Your task to perform on an android device: In the wallet app, set a budget.
Image 0: 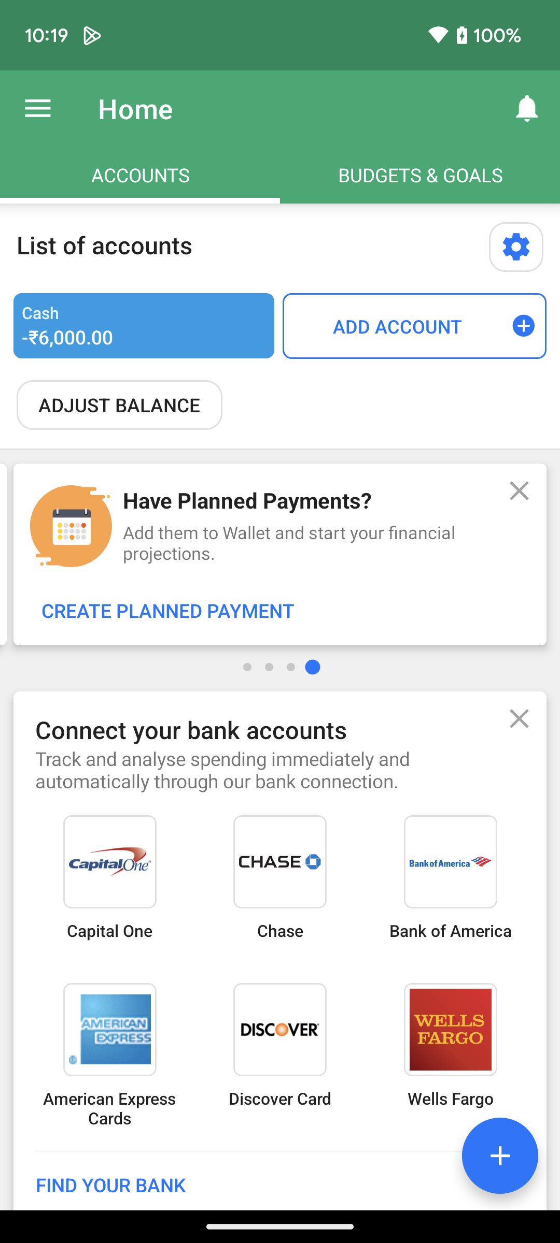
Click on the budget and goals option at the top of the screen.
Step 0: click (420, 175)
Image 1: 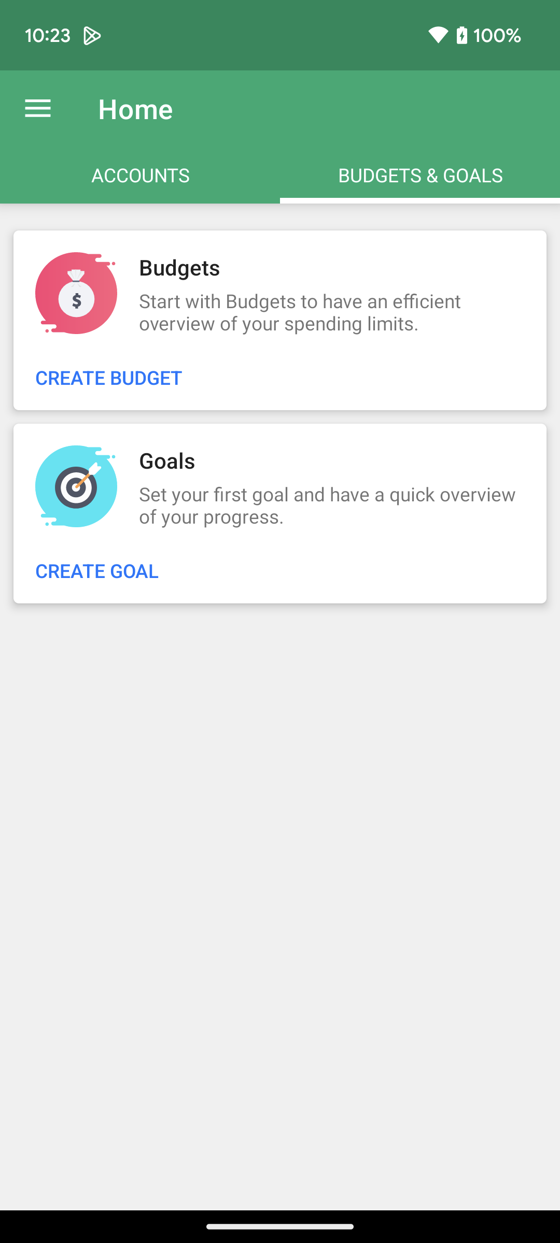
Click on the create budget option on the left side of the screen.
Step 1: click (115, 378)
Image 3: 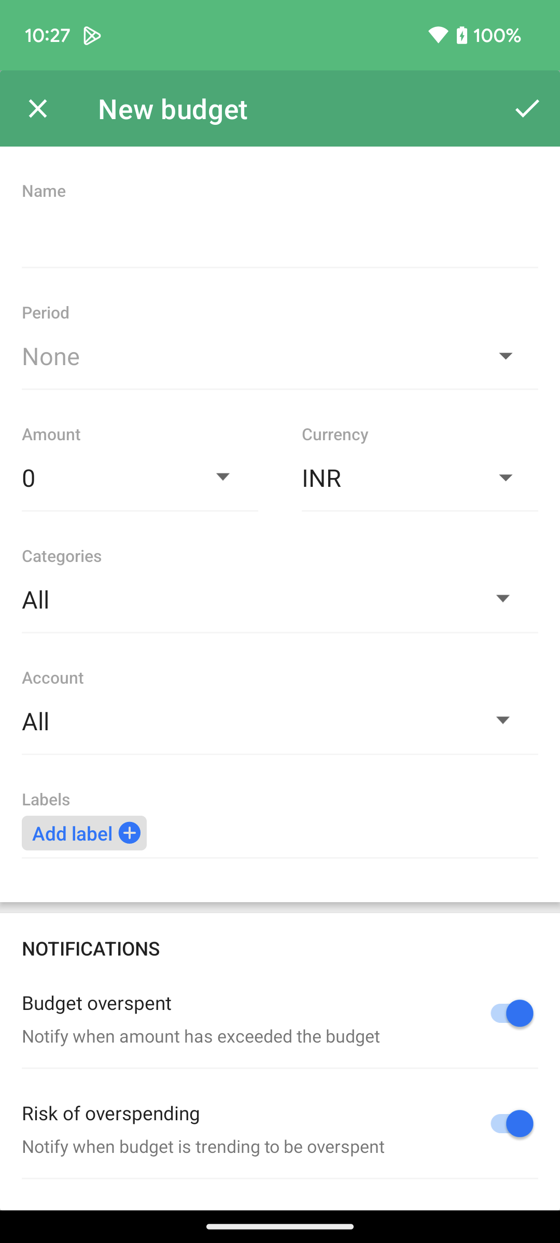
Click on the name option on top of the screen.
Step 3: click (50, 257)
Image 4: 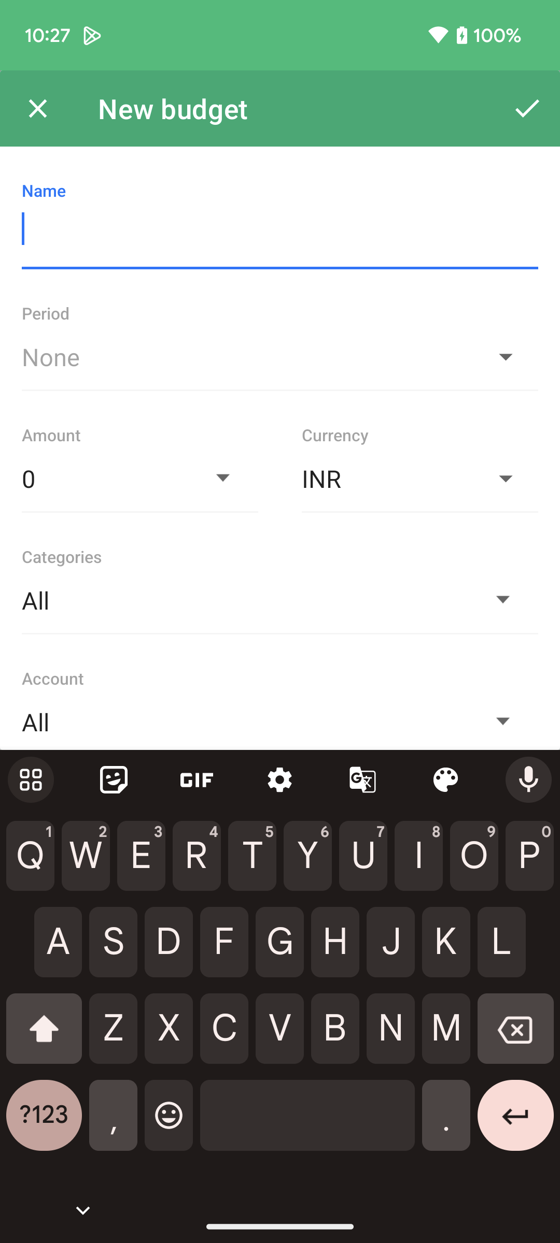
Type Food as the name of the budget.
Step 4: type "Food"
Image 5: 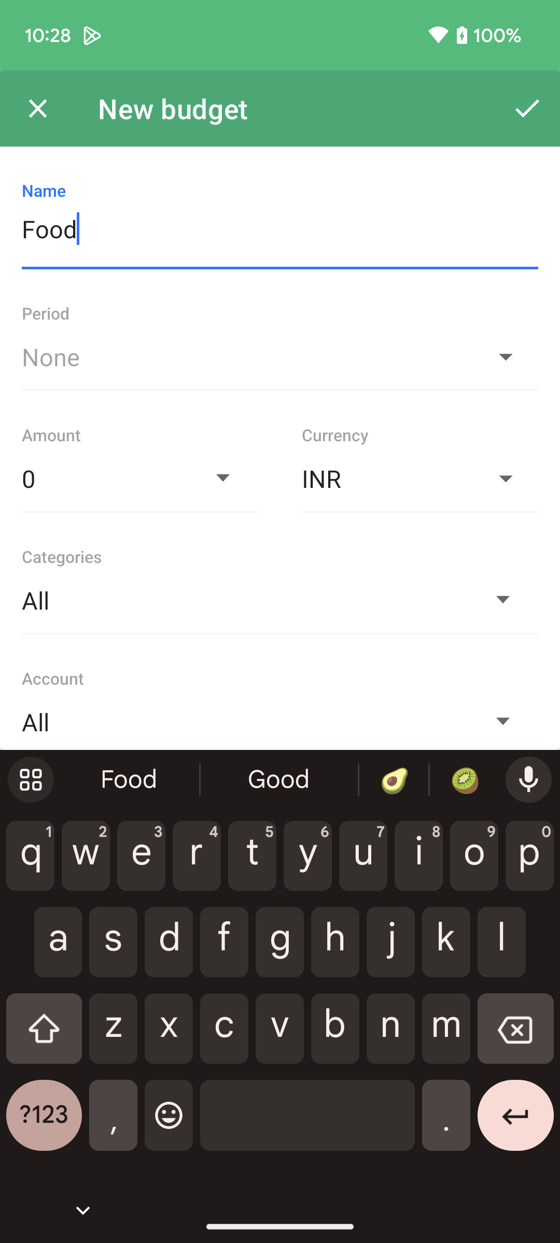
Click on the period option.
Step 5: click (247, 356)
Image 6: 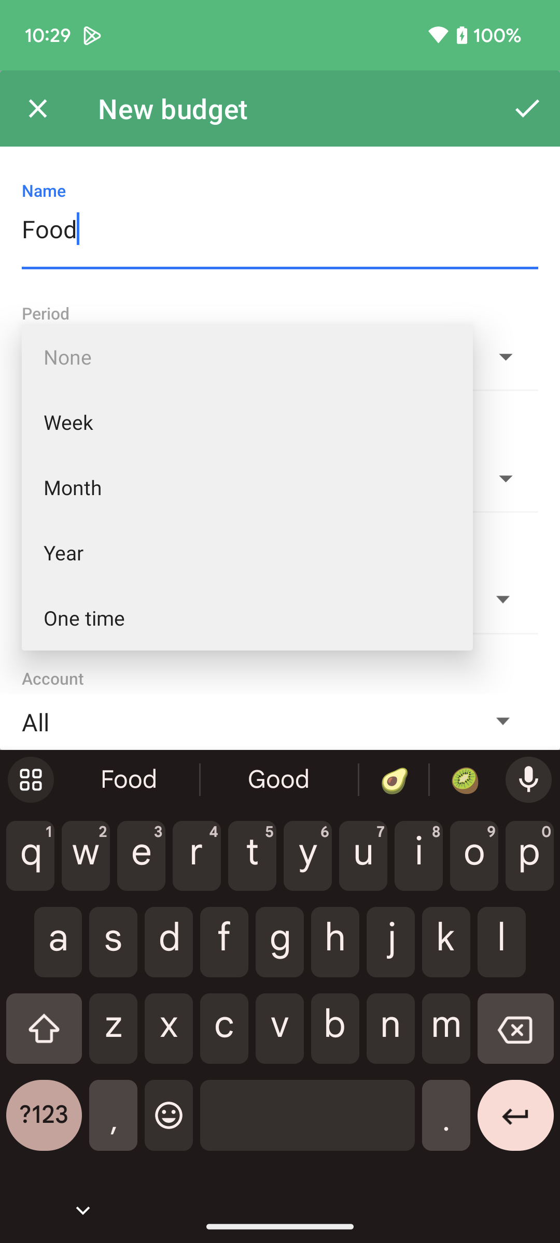
Select month on the pop up list.
Step 6: click (73, 487)
Image 8: 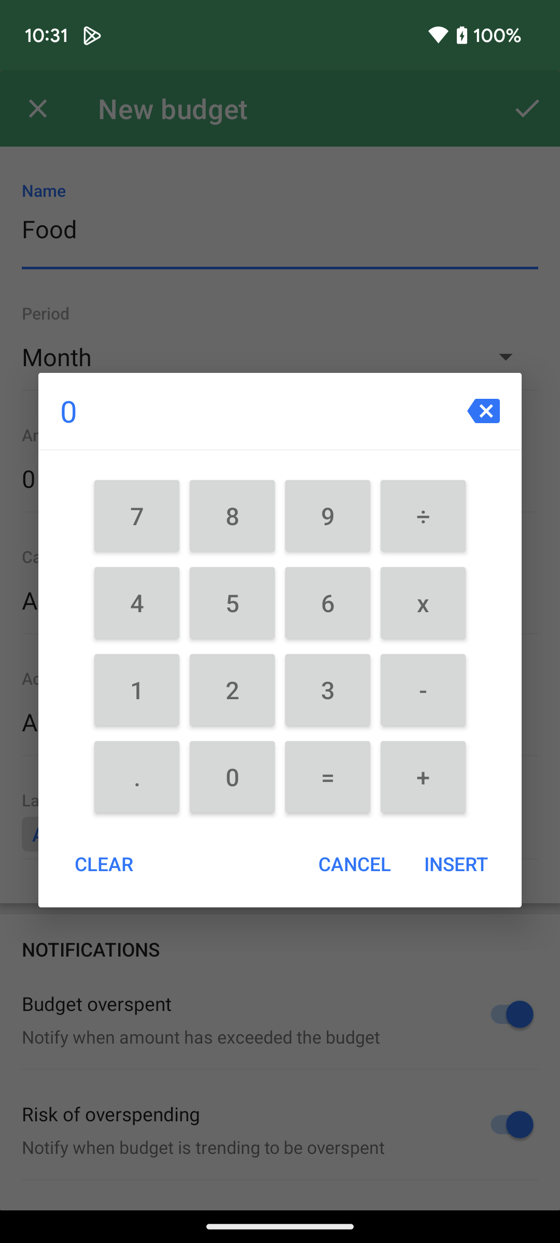
Enter 10000 Rupees as the amount.
Step 8: click (148, 694)
Image 9: 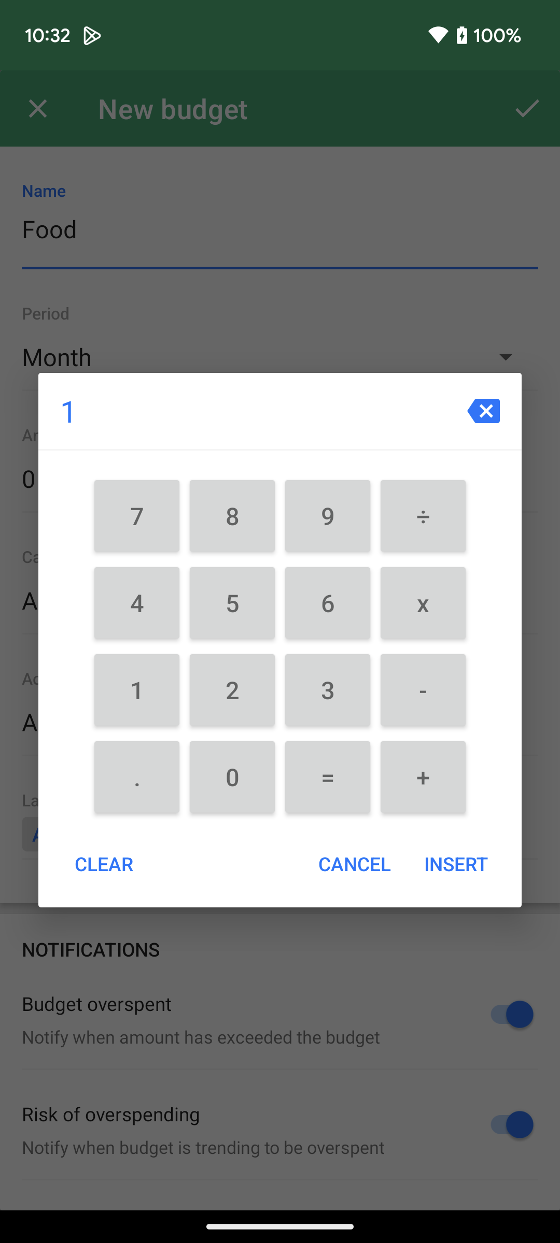
Enter 10000 Rupees as the amount.
Step 9: click (219, 784)
Image 10: 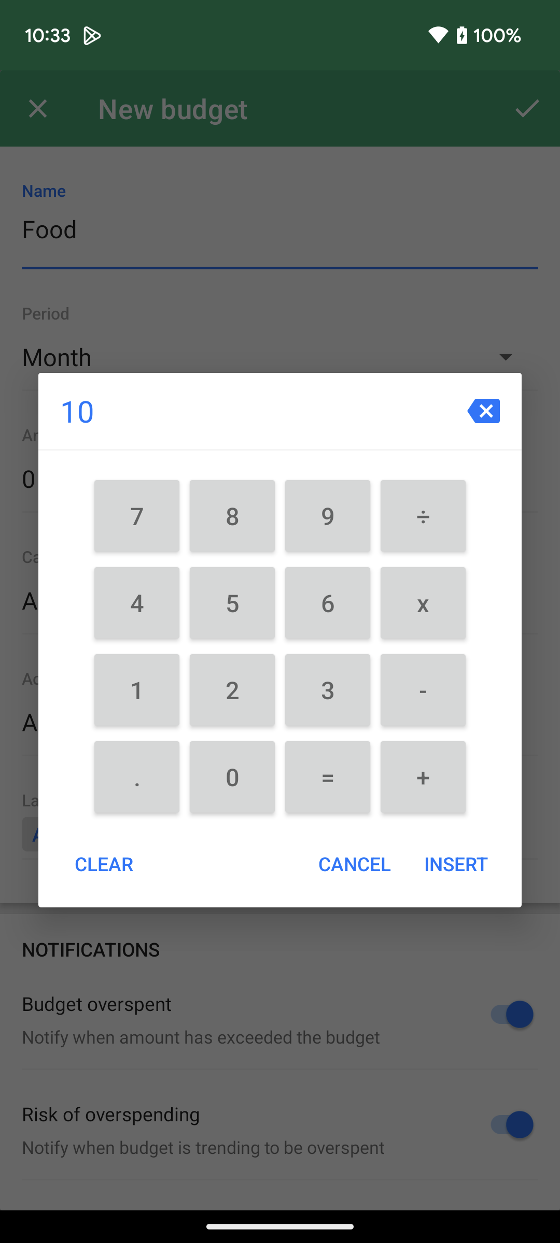
Enter 10000 Rupees as the amount.
Step 10: click (258, 786)
Image 11: 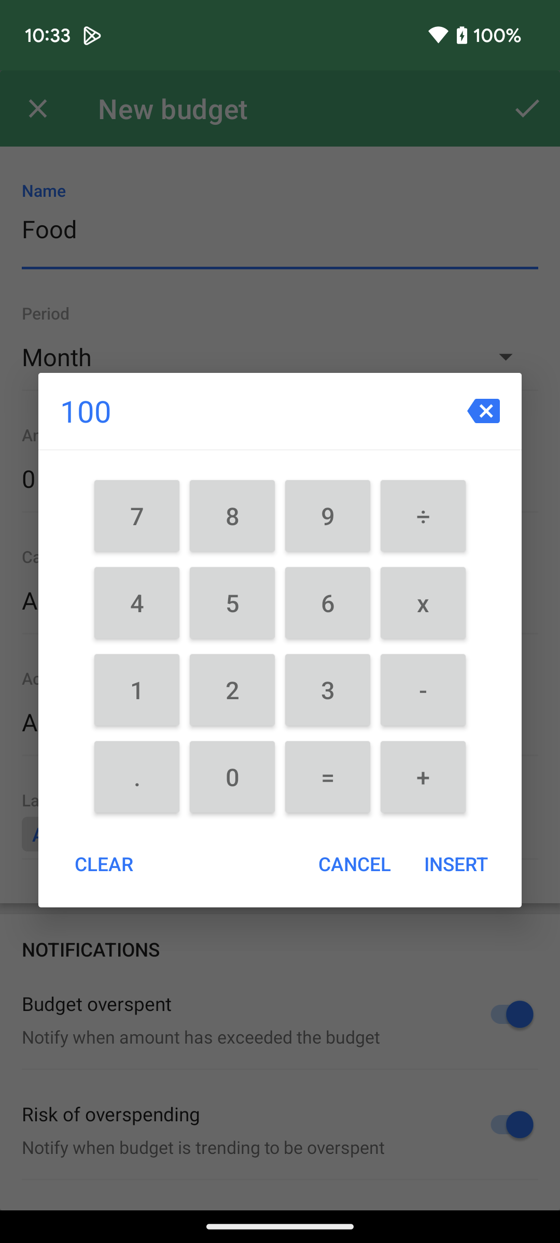
Enter 10000 Rupees as the amount.
Step 11: click (217, 784)
Image 12: 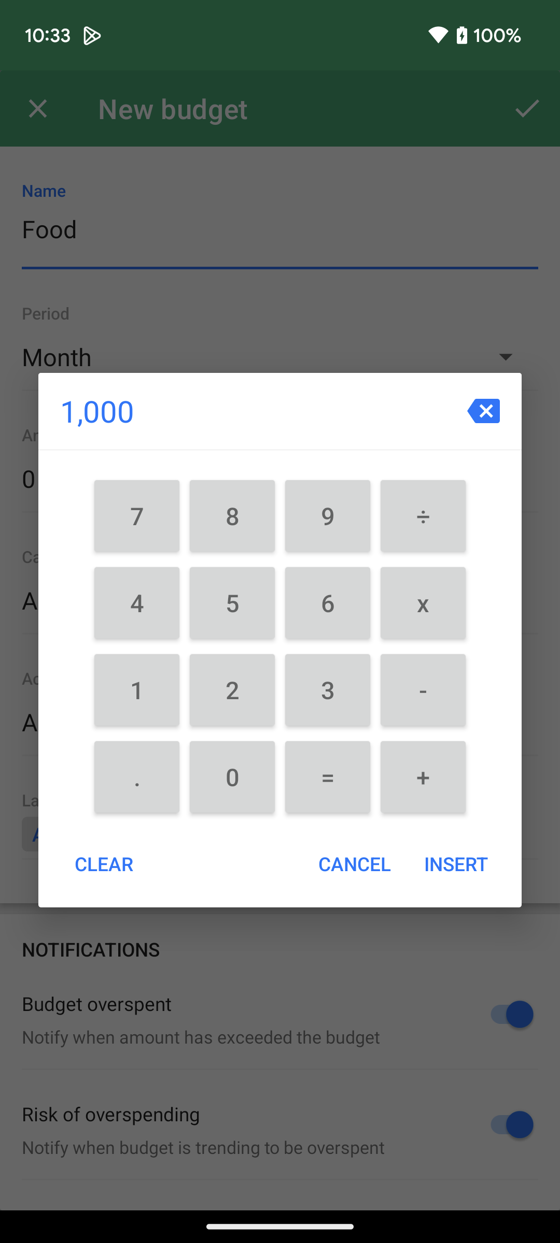
Enter 10000 Rupees as the amount.
Step 12: click (258, 786)
Image 13: 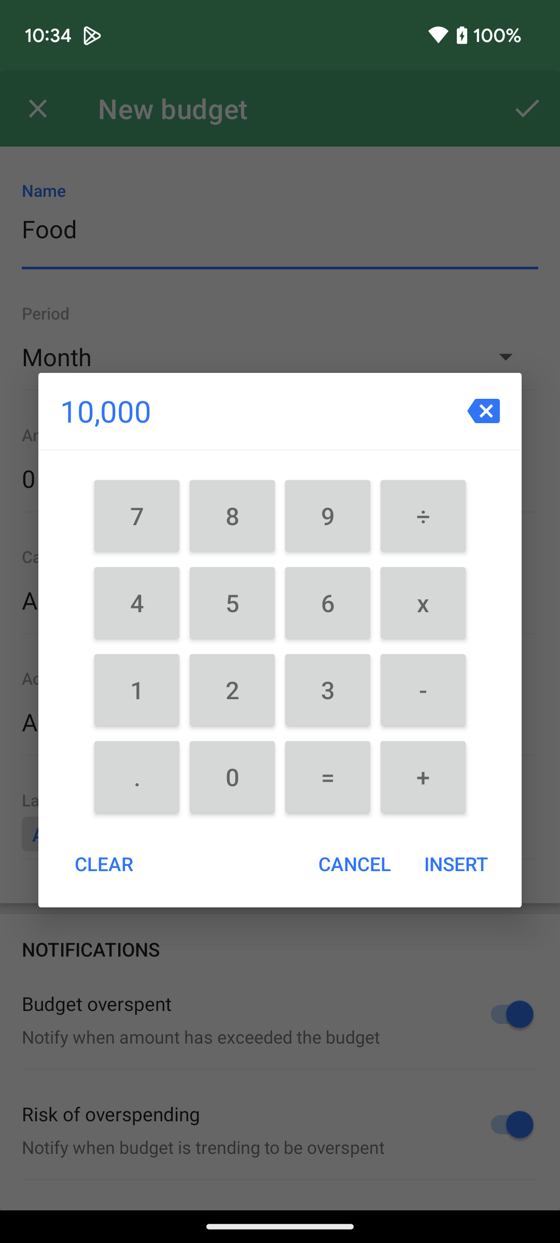
Click on the insert option on the right side of the screen.
Step 13: click (456, 863)
Image 14: 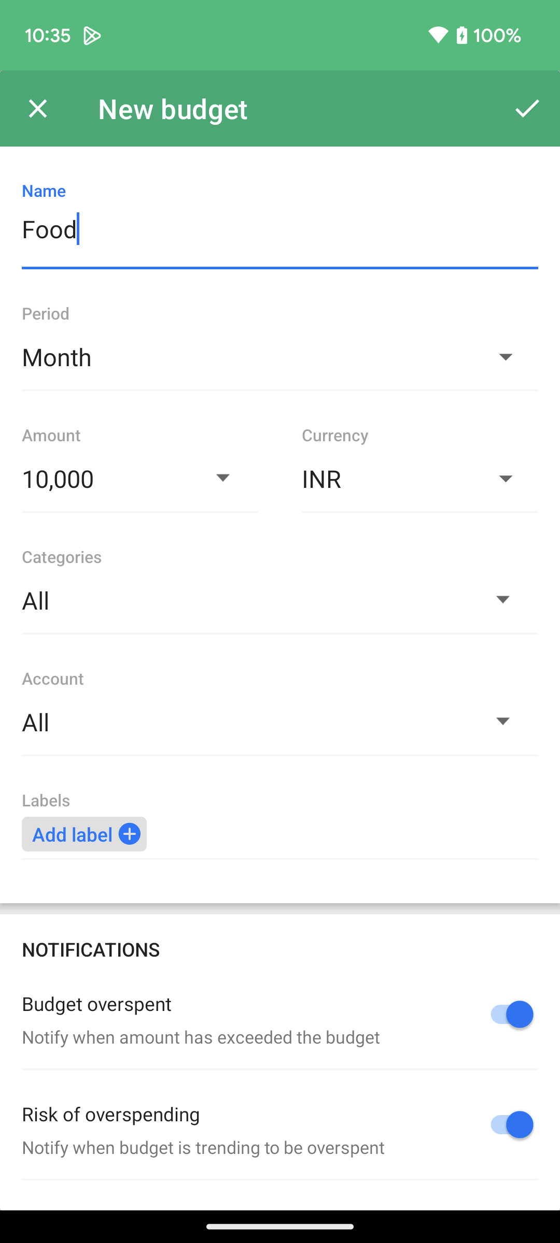
Click on the categories option.
Step 14: click (269, 600)
Image 15: 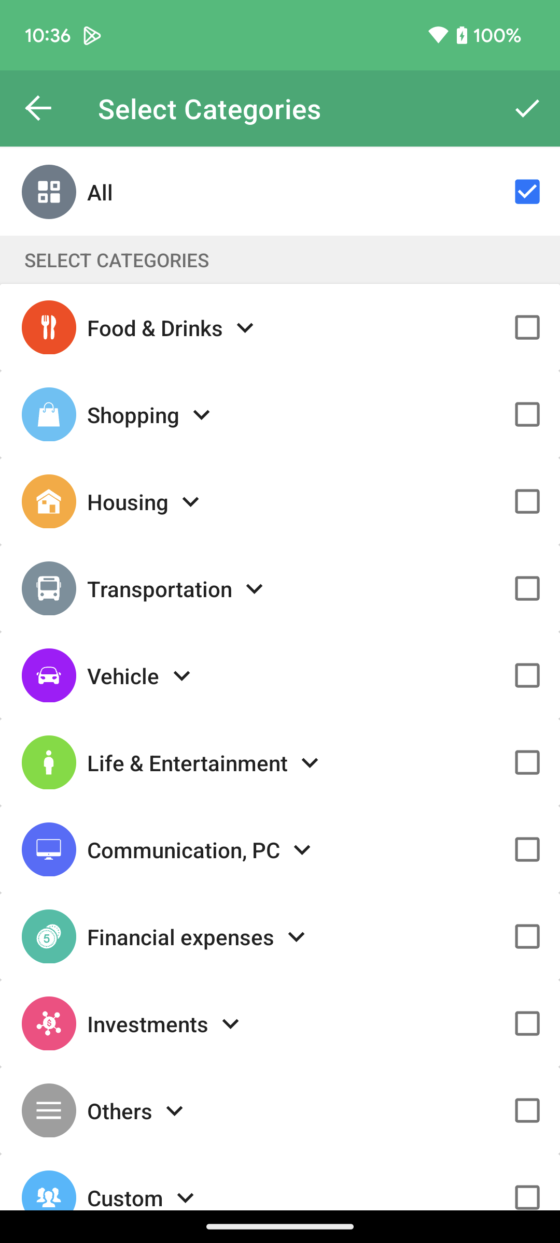
Select Food & Drinks as the category.
Step 15: click (523, 327)
Image 16: 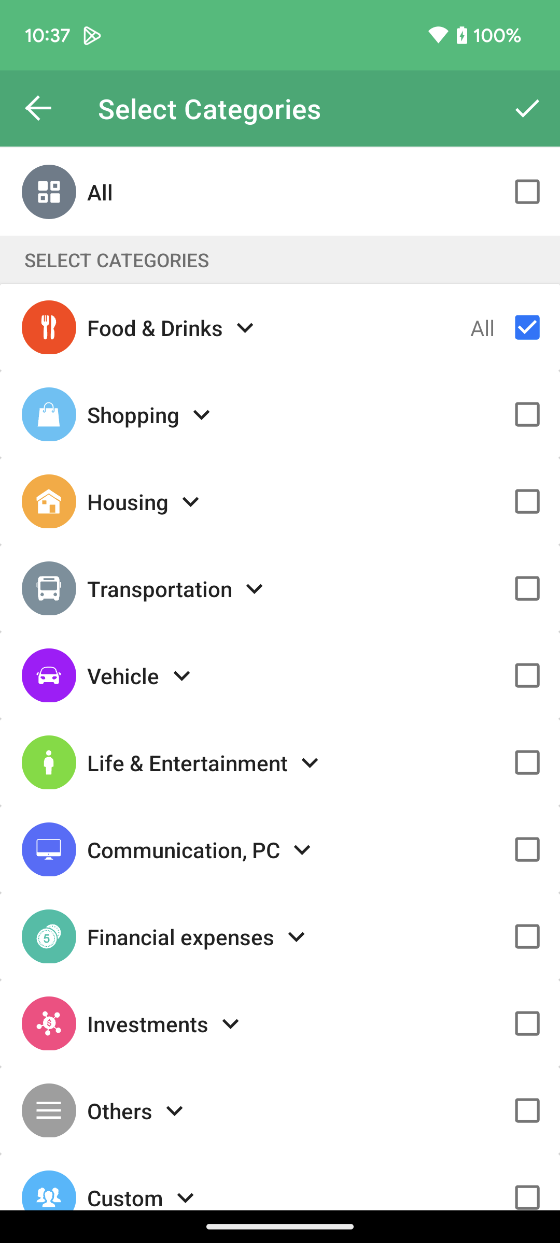
Click on the tick icon at the top right corner of the screen.
Step 16: click (527, 108)
Image 17: 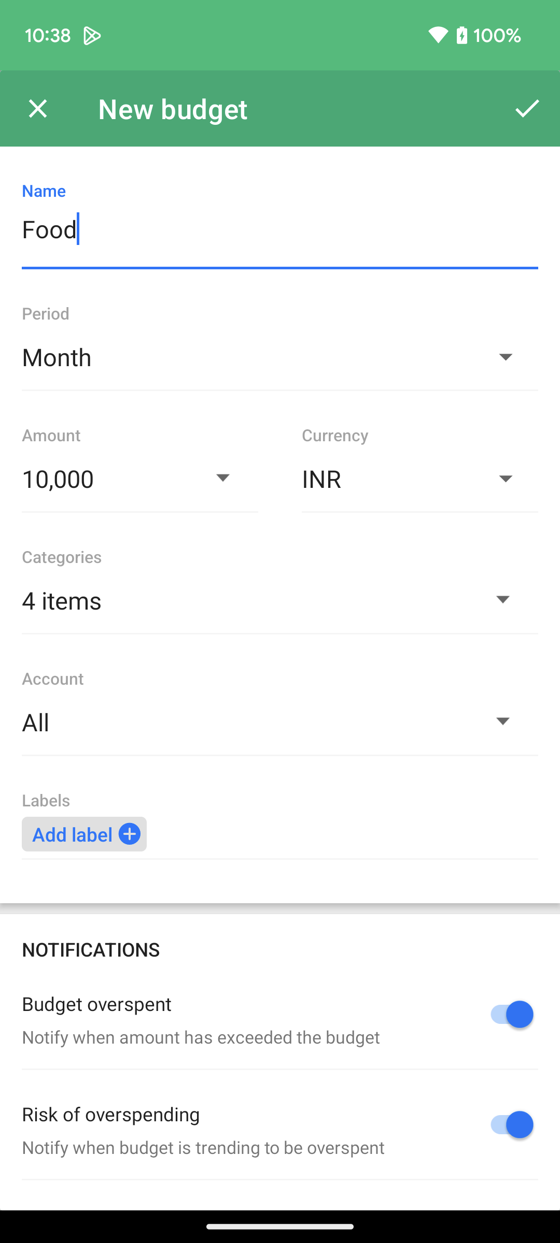
Click on the tick icon at the top right corner of the screen.
Step 17: click (527, 108)